Your task to perform on an android device: I want to Delete my audio.
Image 0: 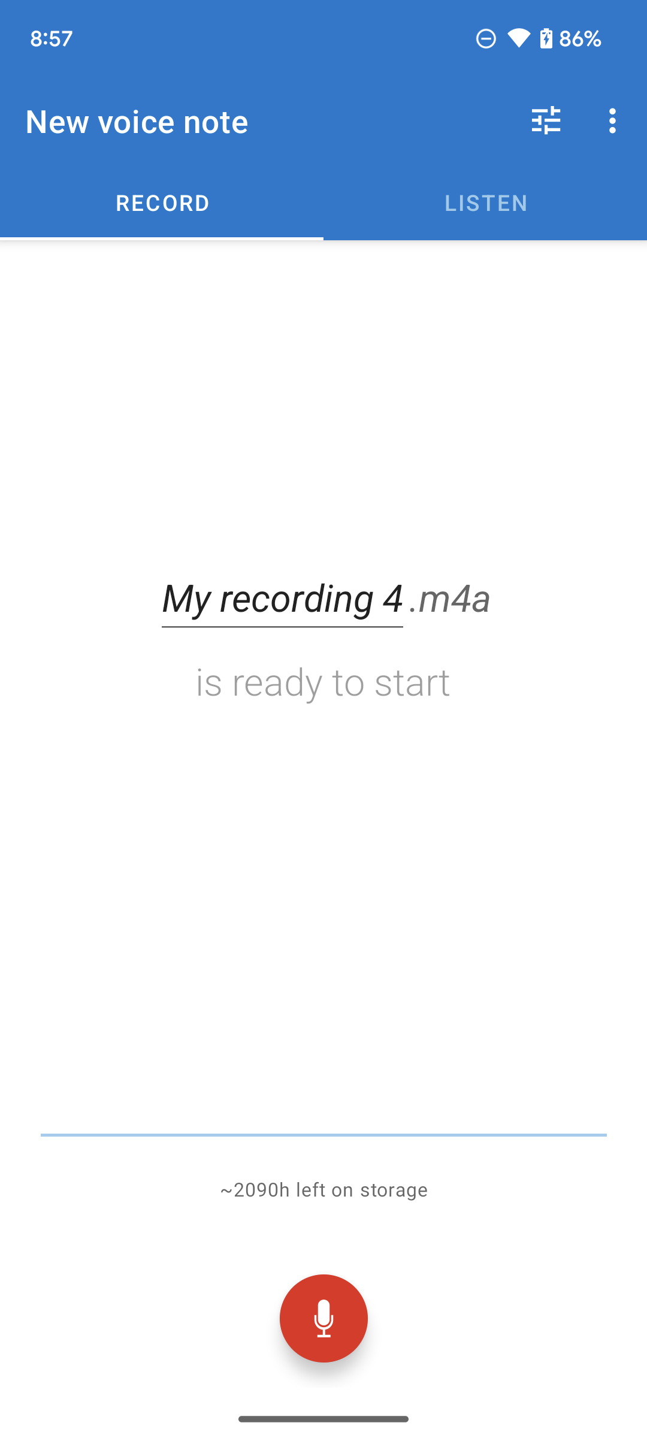
Click on the listen option on the screen.
Step 0: click (485, 202)
Image 1: 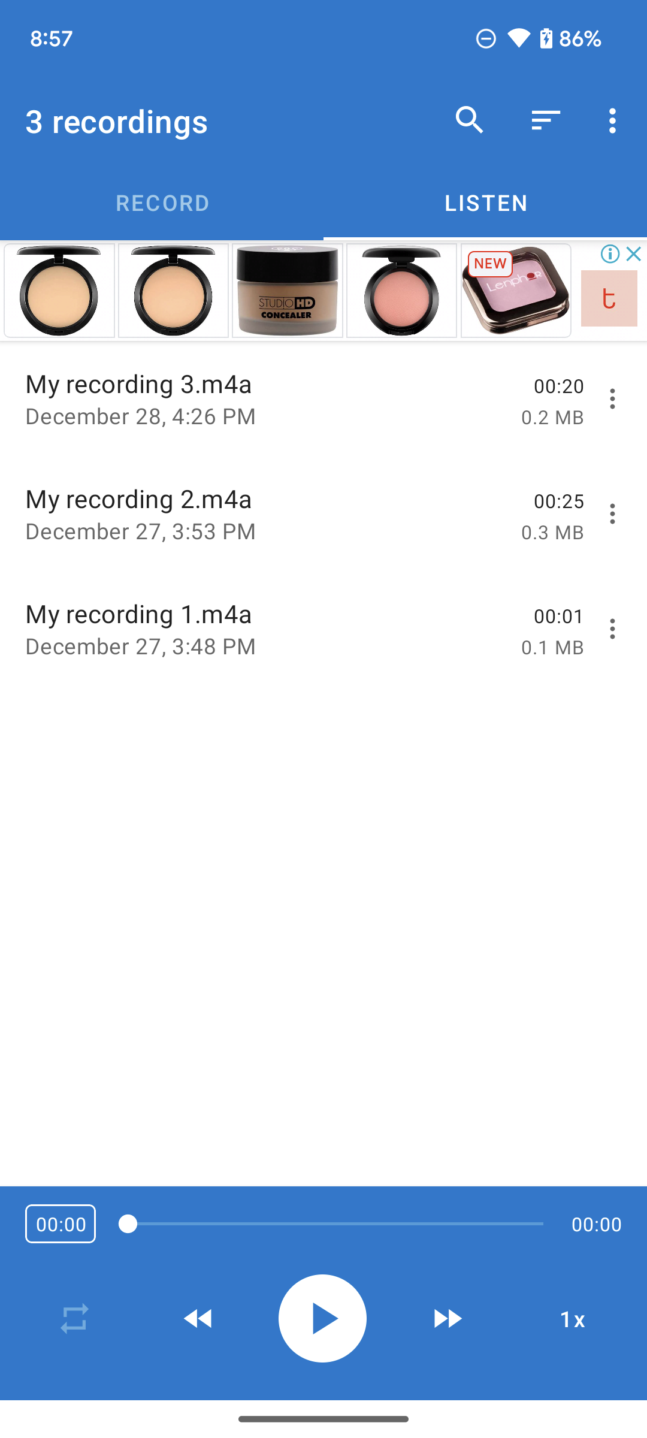
Click on the three dots on the screen.
Step 1: click (615, 398)
Image 2: 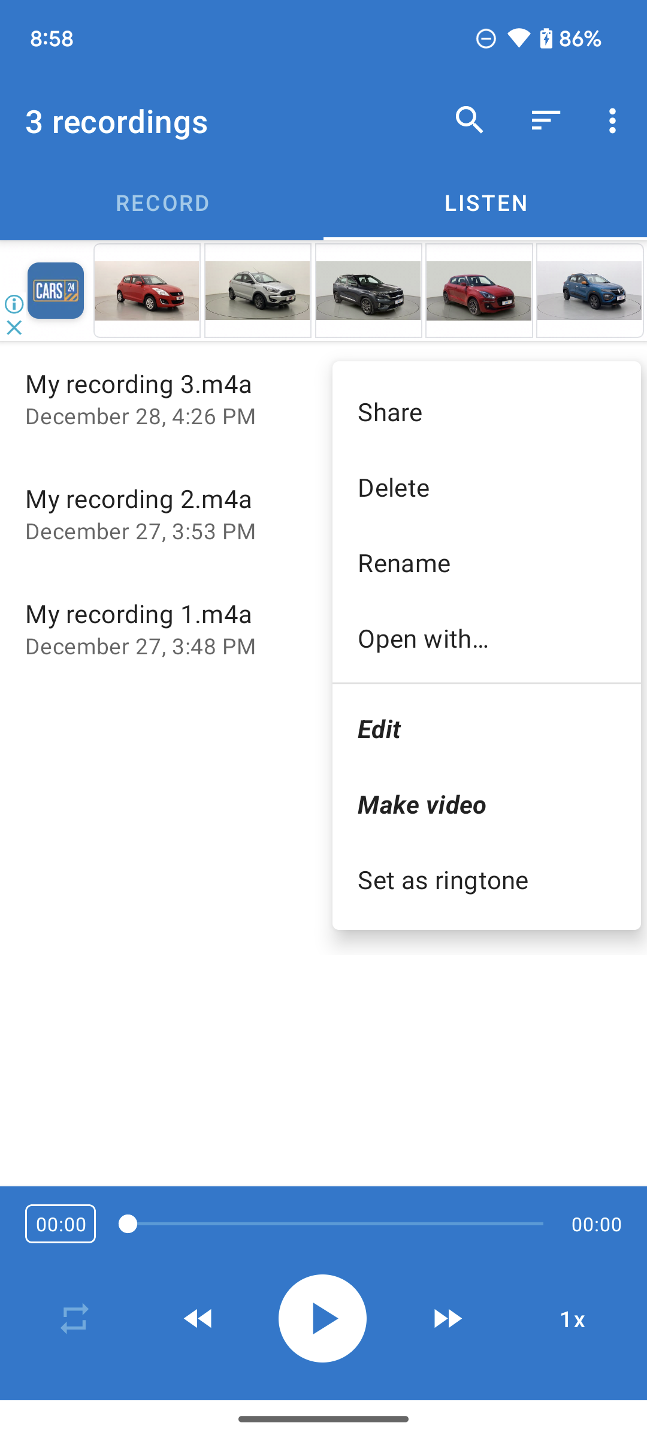
Click on the Delete option on the screen.
Step 2: click (486, 487)